Your task to perform on an android device: Show me the reviews of other customers who already purchased the Puma women joggers in green on the Flipkart app in size L.
Image 0: 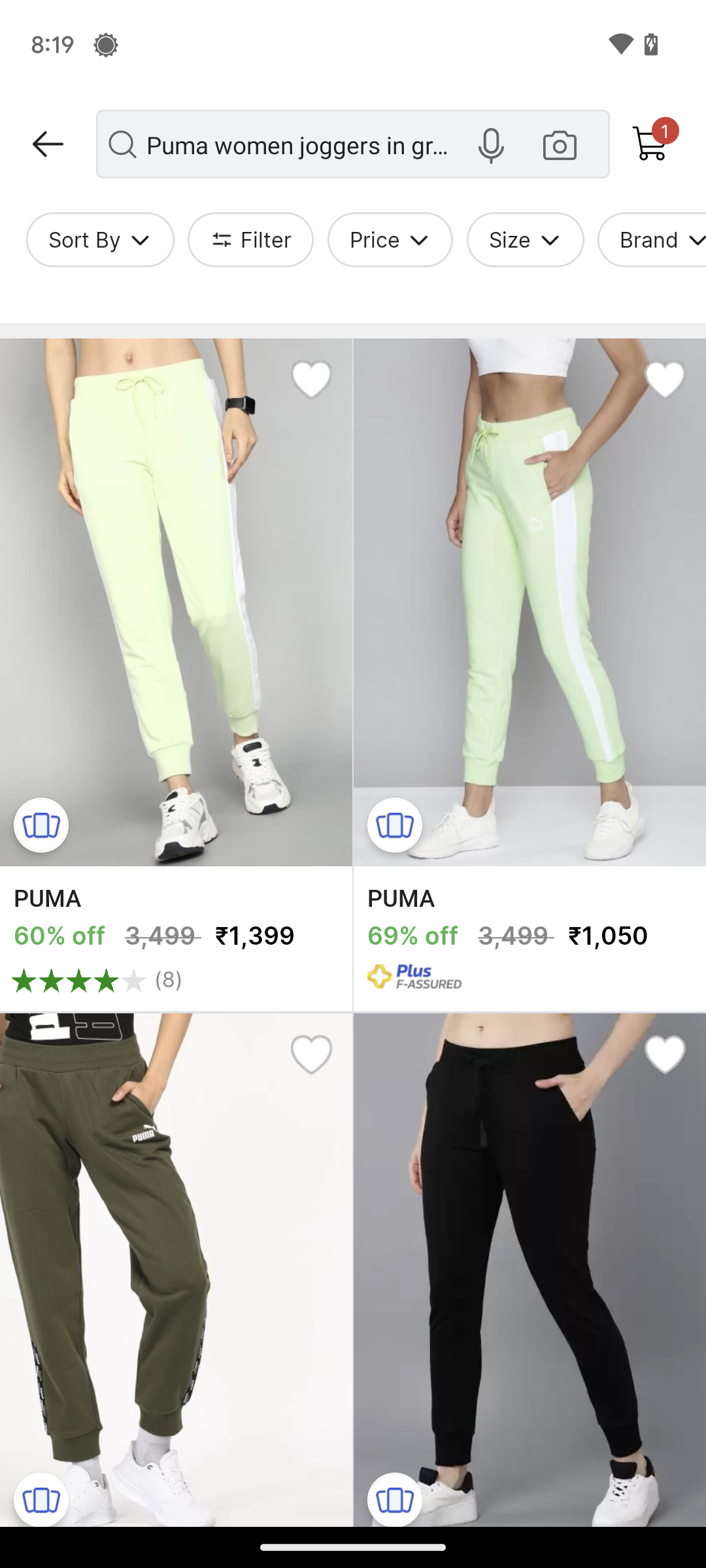
Click on the second product on the left of the screen.
Step 0: click (175, 1270)
Image 1: 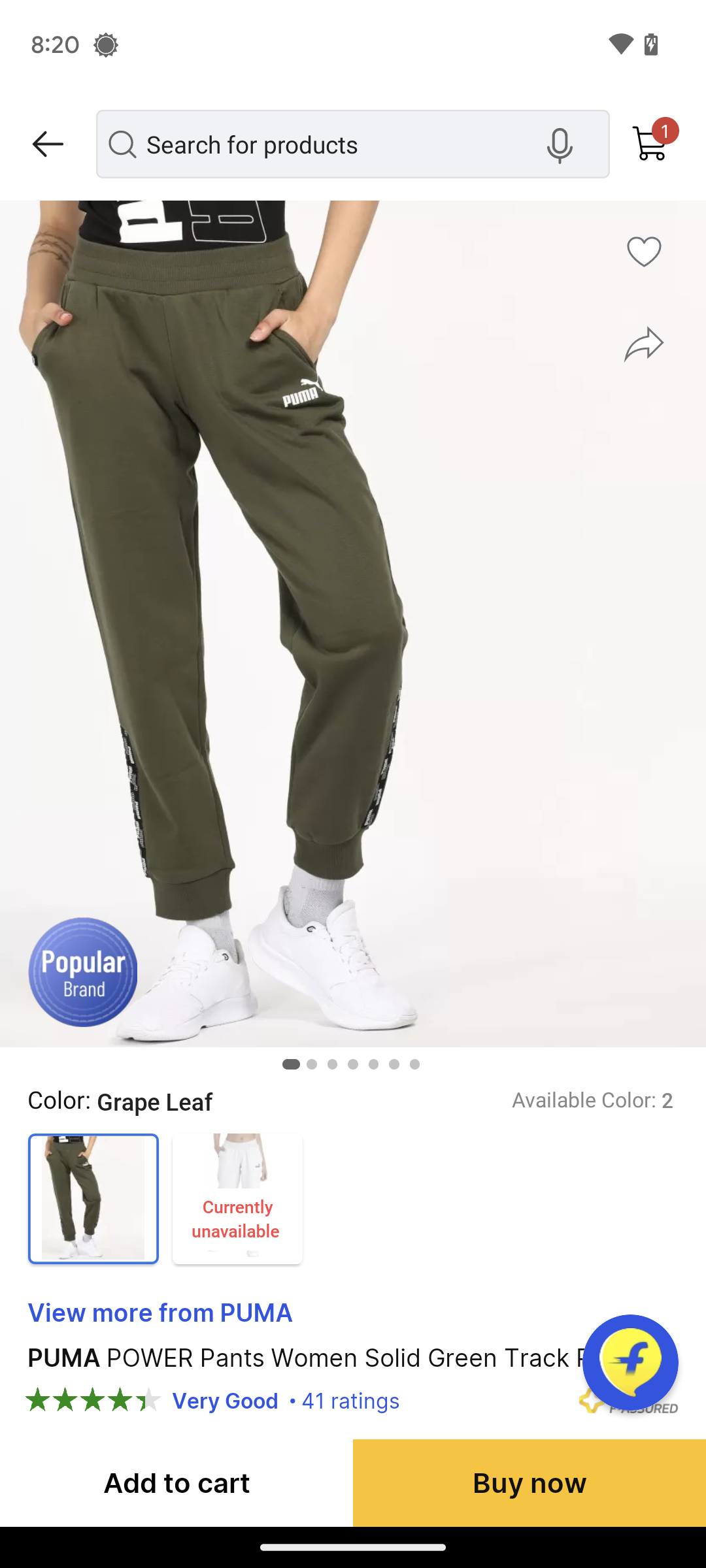
Click on the stars below the product deatils.
Step 1: click (283, 1400)